Your task to perform on an android device: In the Keep Notes app, share the Zumba session reminder on Gmail.
Image 0: 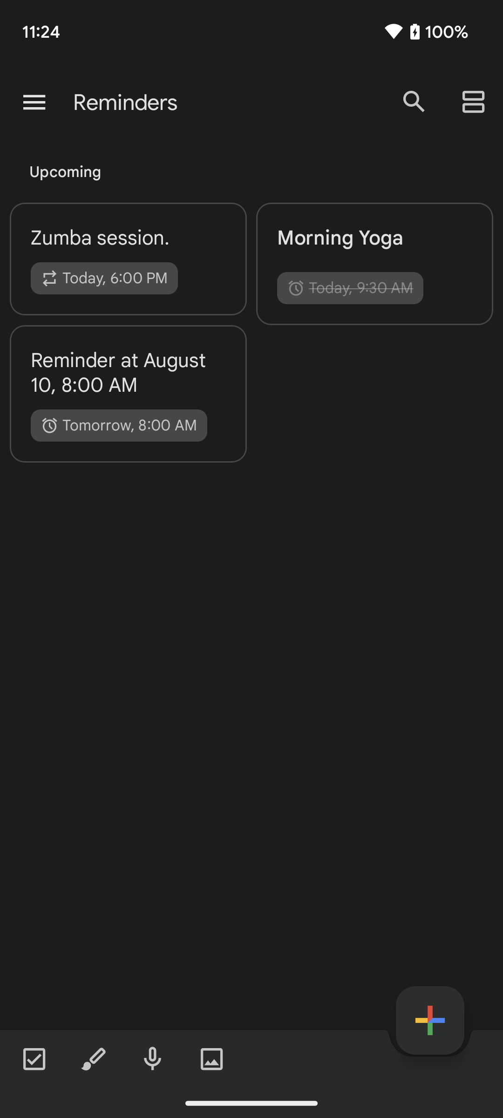
Click on the zumba session reminder 
Step 0: click (128, 238)
Image 1: 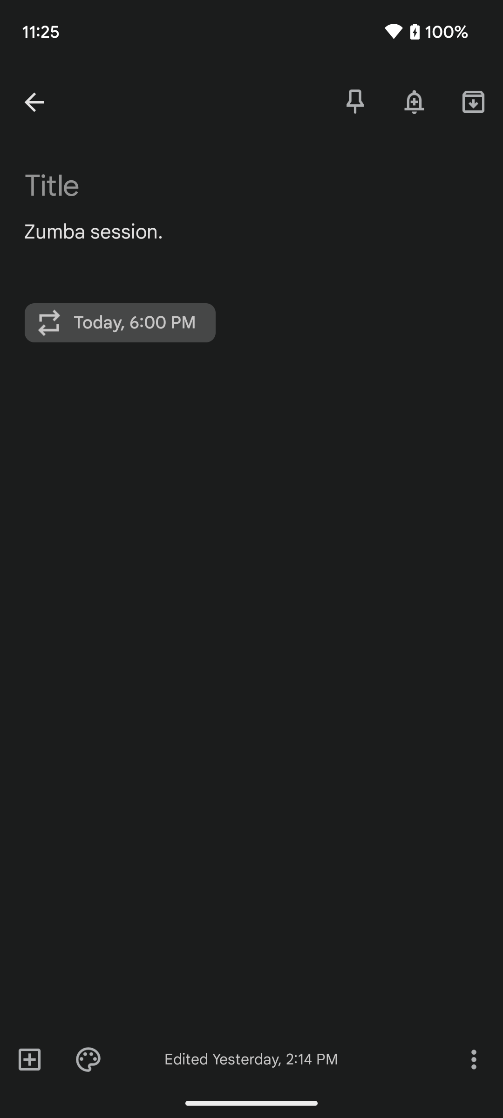
Click on the more option at the bottom right corner of the screen.
Step 1: click (473, 1059)
Image 2: 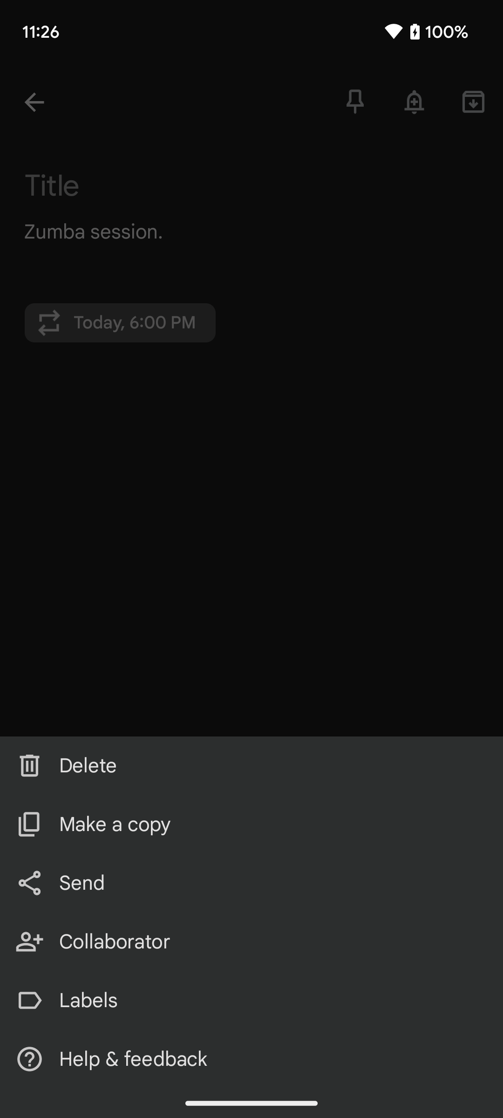
Click on the send option listed below.
Step 2: click (82, 883)
Image 3: 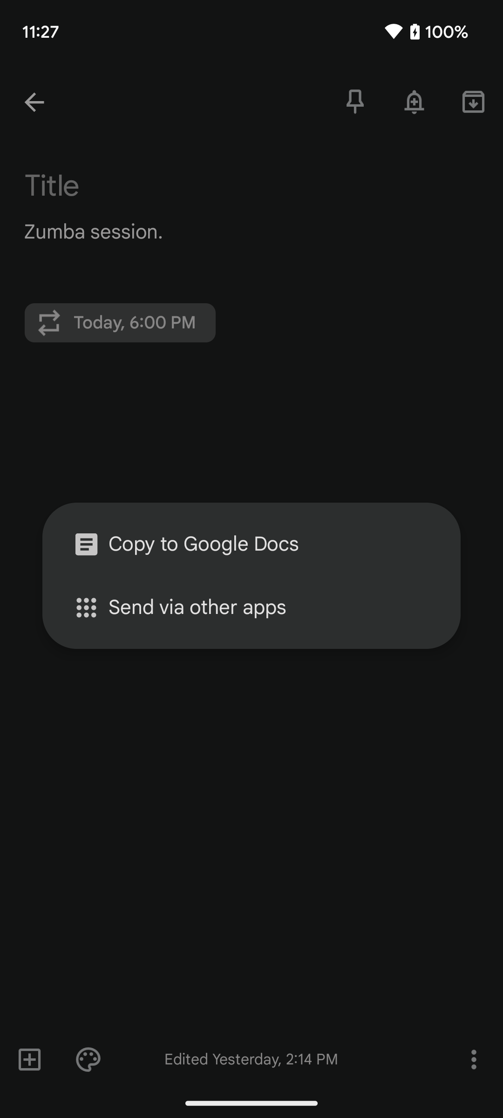
Click on the send via other apps option on the screen.
Step 3: click (266, 607)
Image 4: 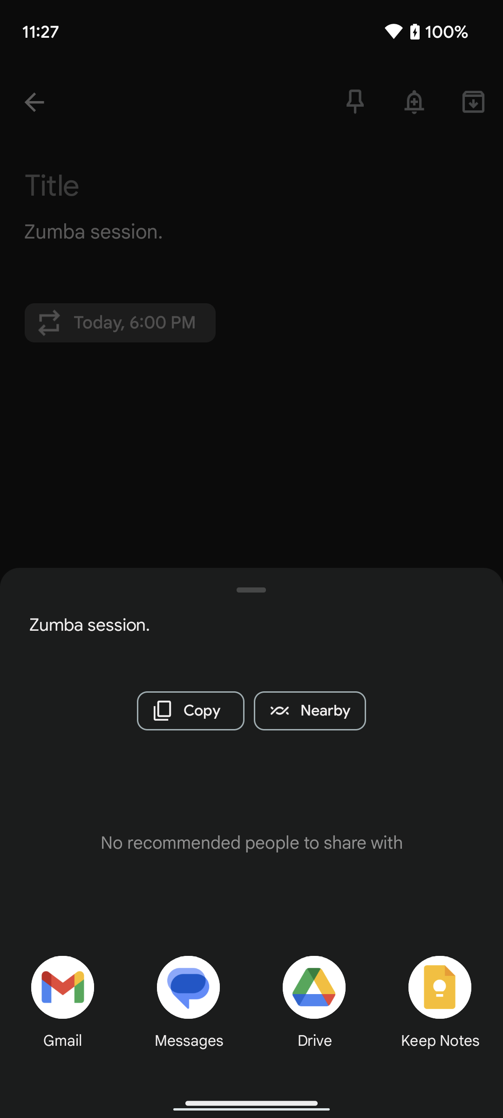
Click on the Gmail icon at the bottom left corner of the screen.
Step 4: click (59, 977)